Your task to perform on an android device: Open the Windy.app Weather app, Configure the current location in the app
Image 0: 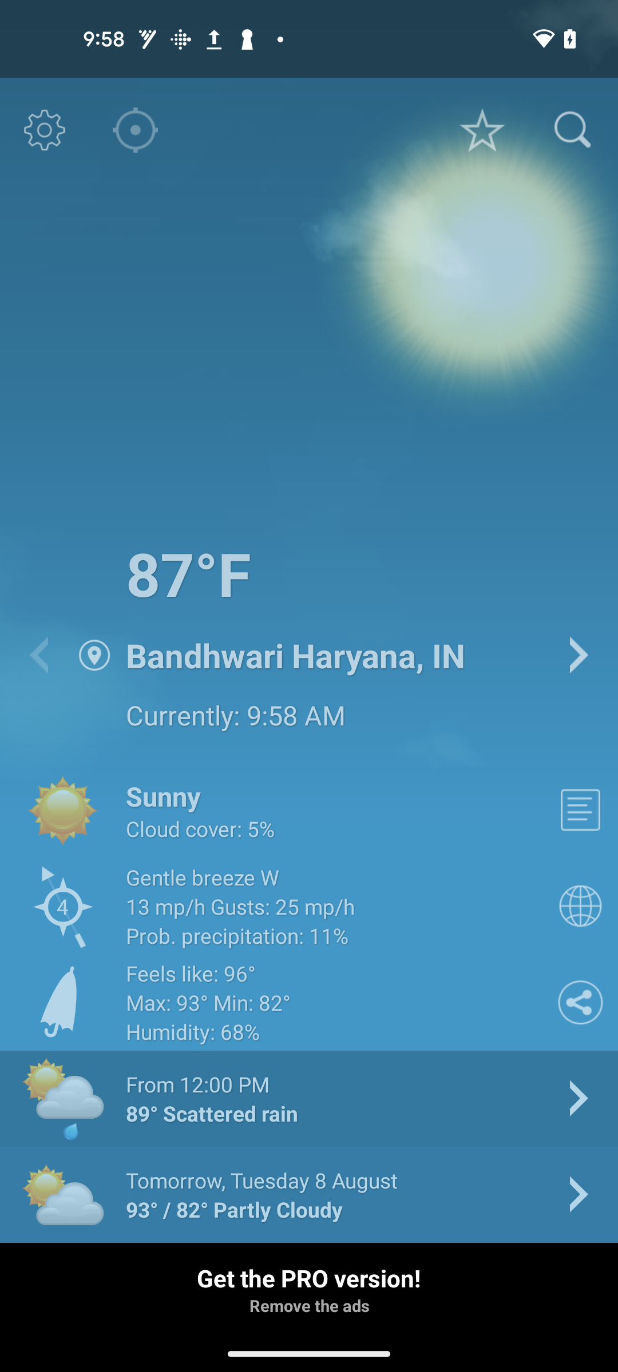
Open the Windy.app
Step 0: open app "Windy.app"
Image 1: 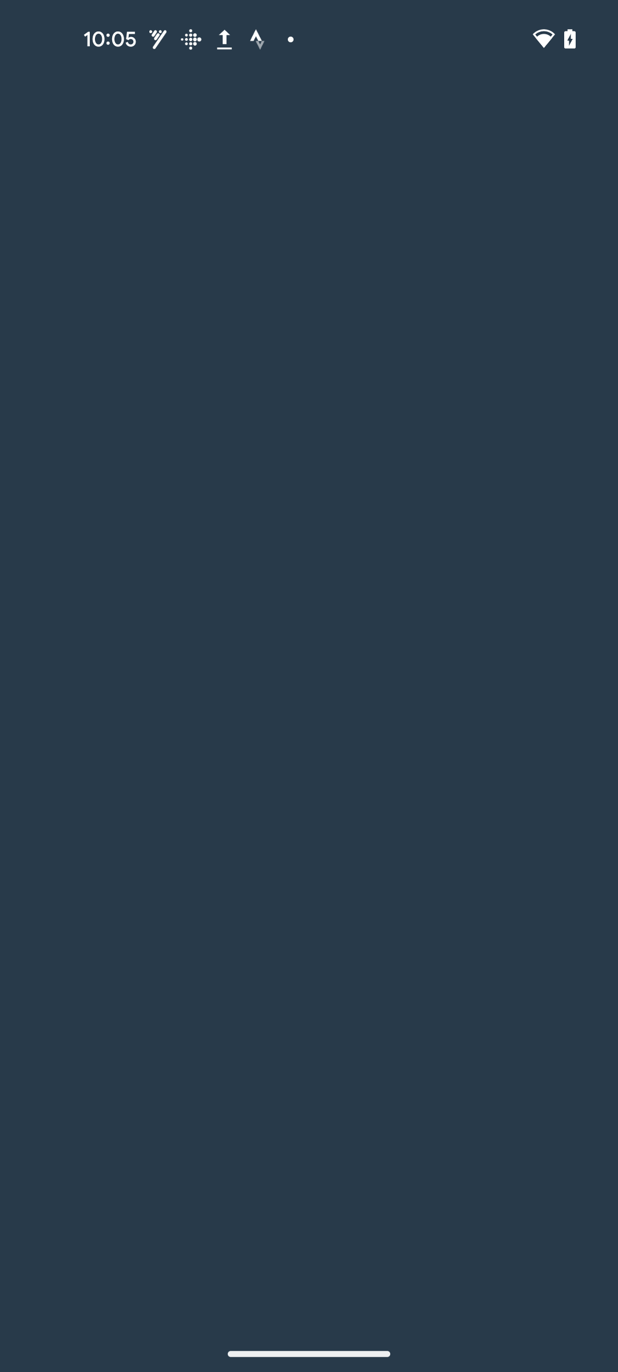
Open the Windy.app
Step 1: wait
Image 2: 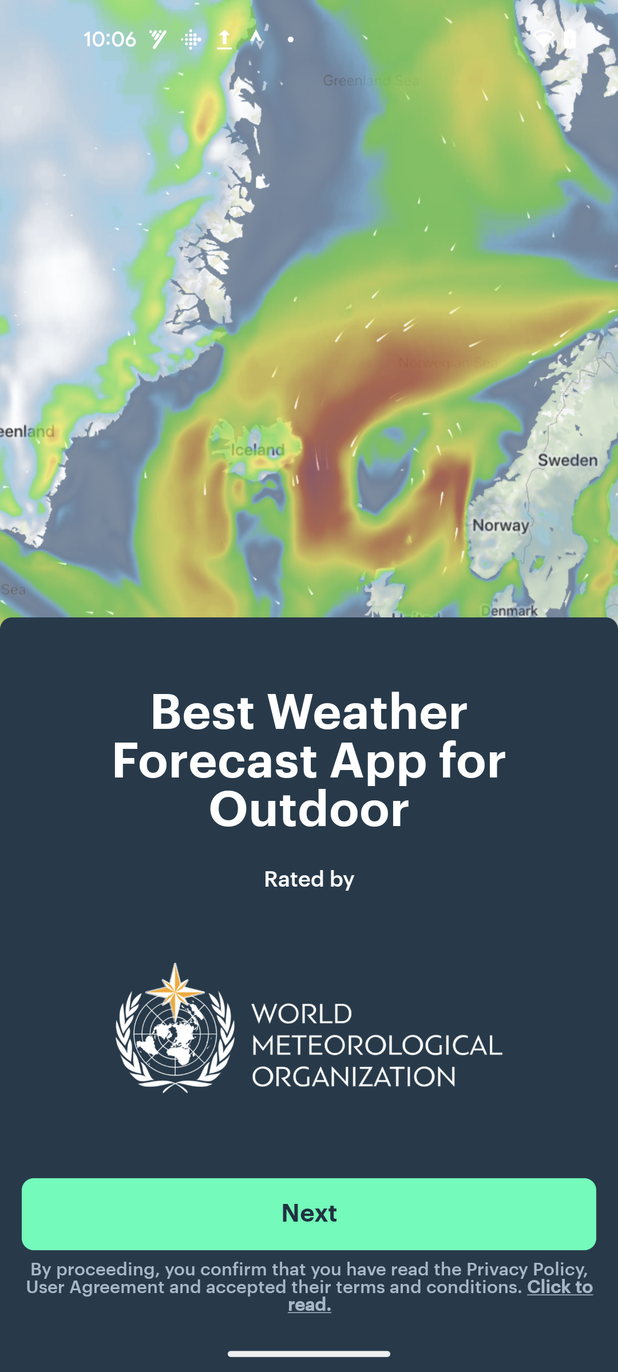
Click on the Next button at the bottom of the screen
Step 2: click (309, 1214)
Image 3: 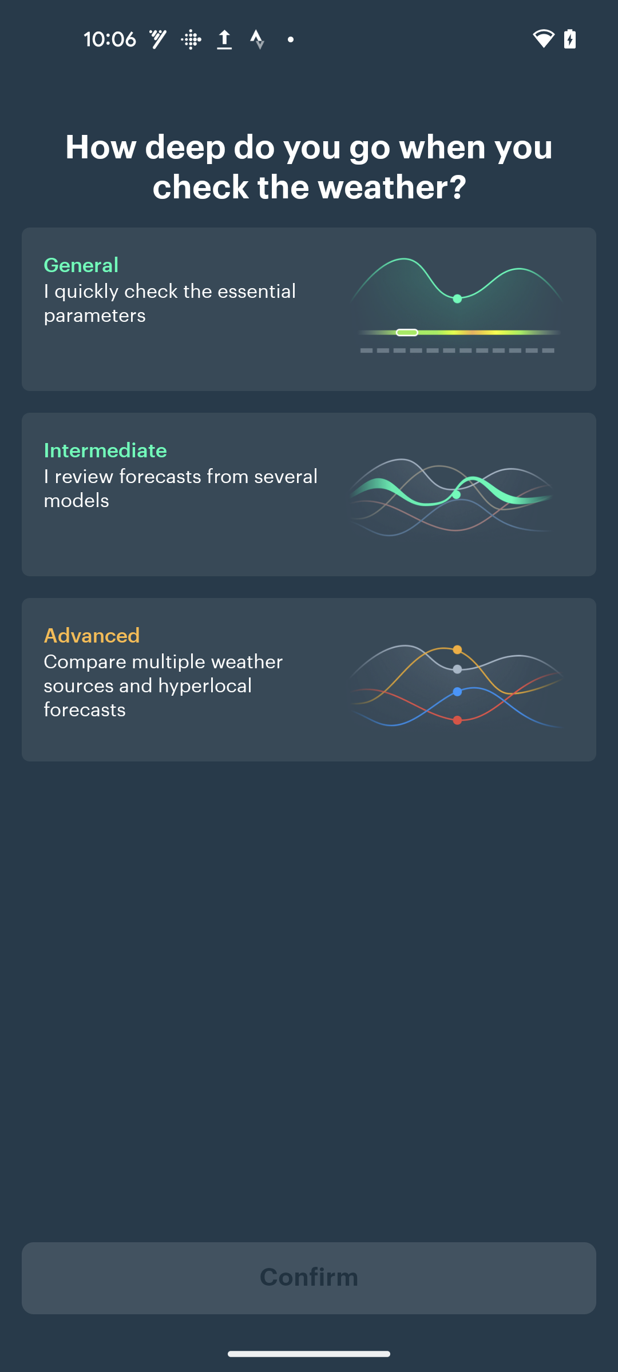
Click on the General 
Step 3: click (185, 263)
Image 4: 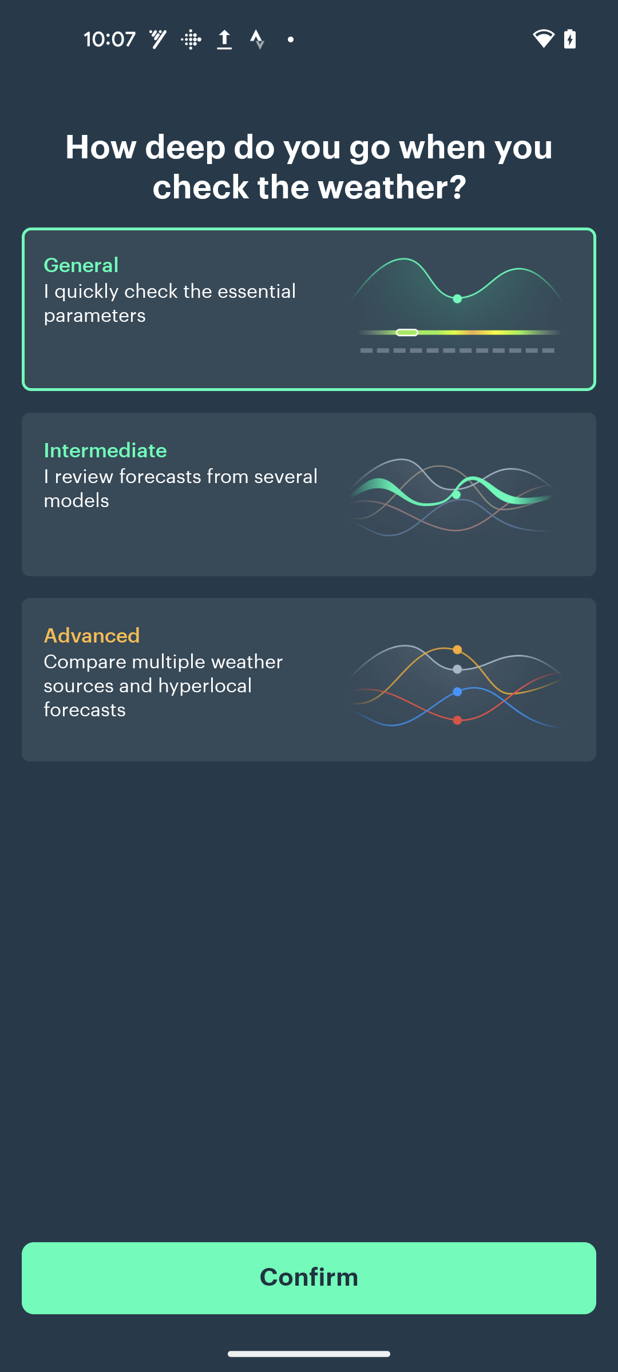
Click on the Confirm button at the bottom of the screen
Step 4: click (309, 1278)
Image 5: 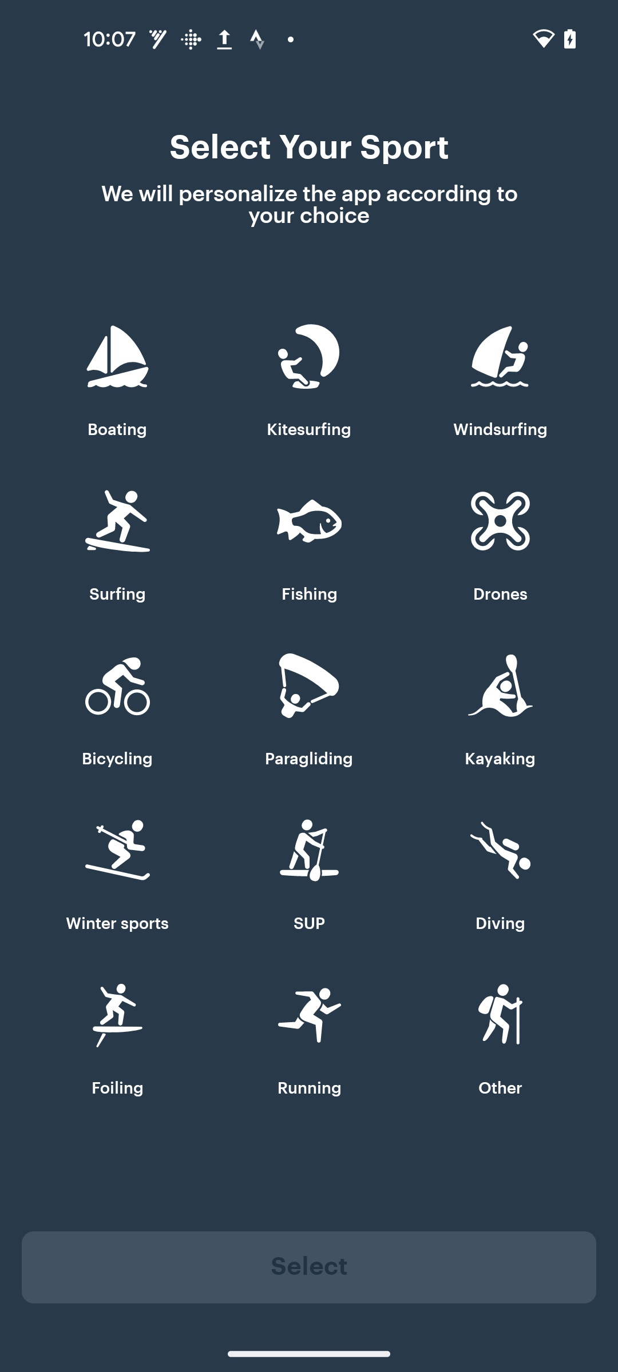
Click on the Others
Step 5: click (500, 1086)
Image 6: 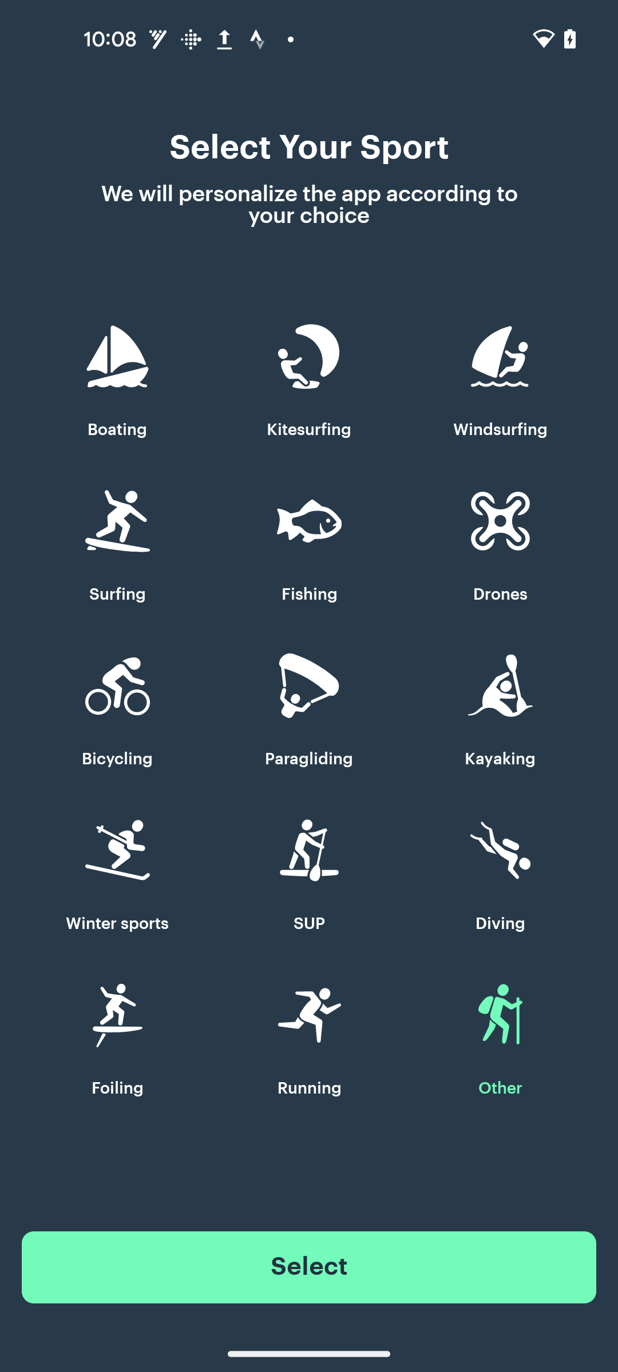
Click on the Select button at the bottom of the screen
Step 6: click (309, 1267)
Image 7: 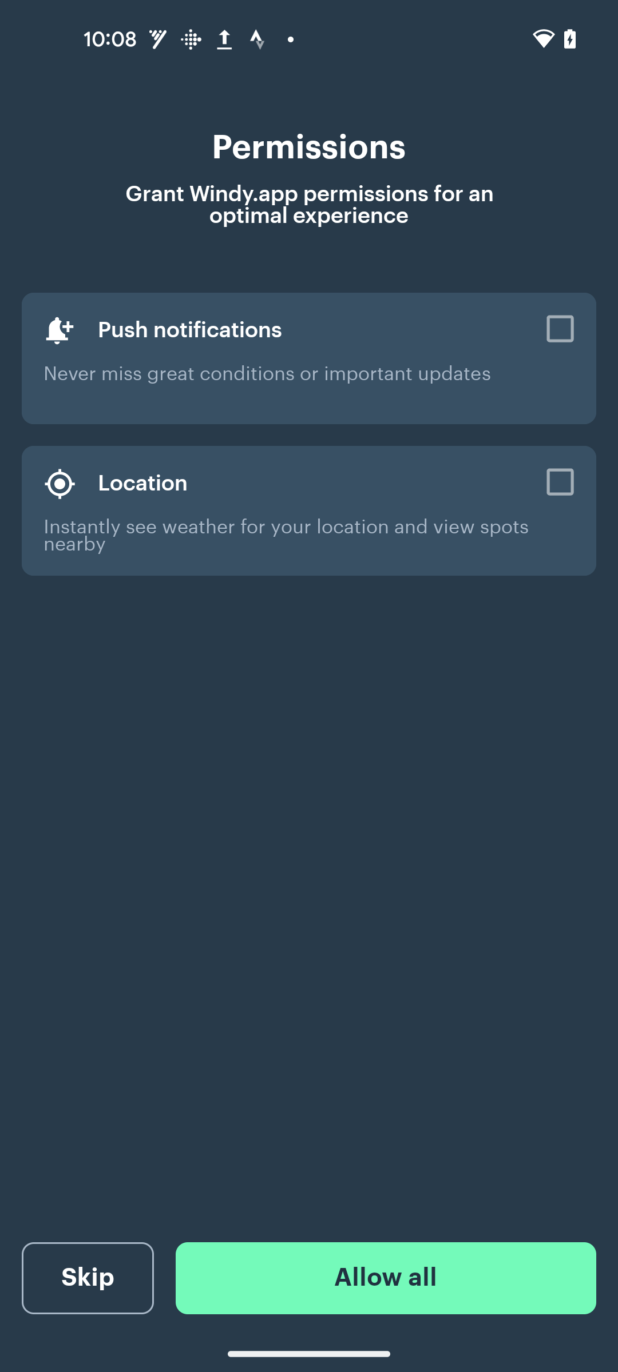
Click on the box in the front of Location 
Step 7: click (557, 479)
Image 8: 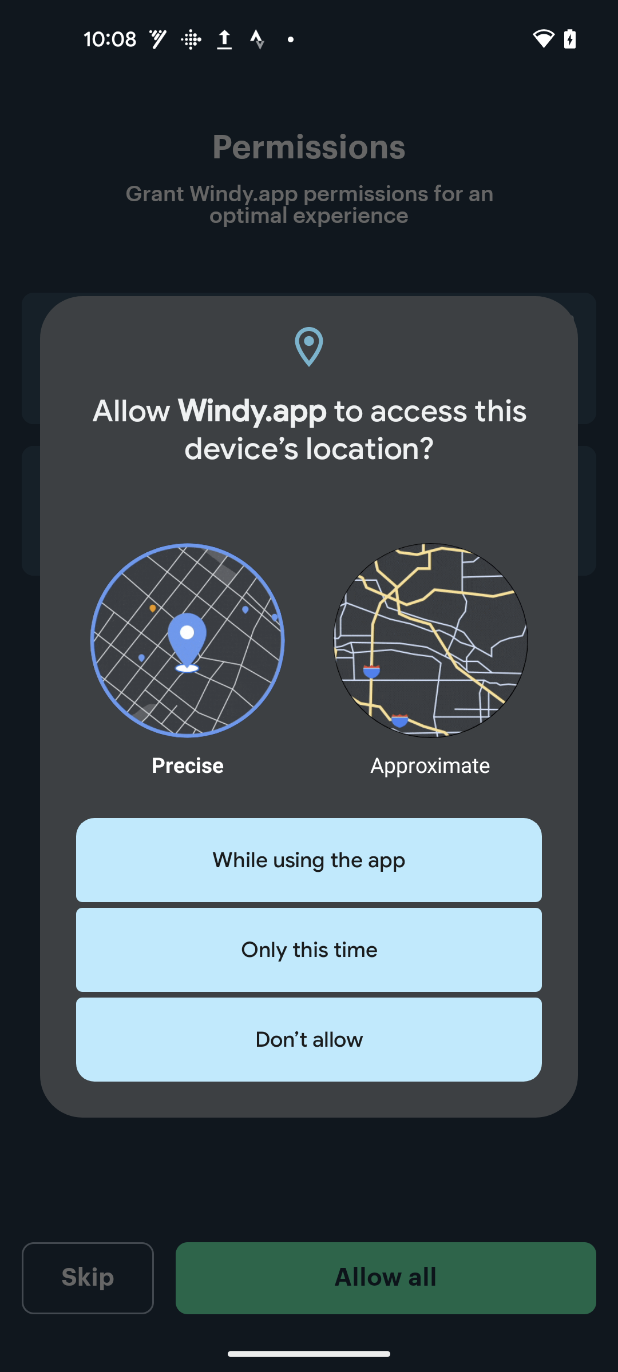
Click on the While using the app
Step 8: click (309, 860)
Image 9: 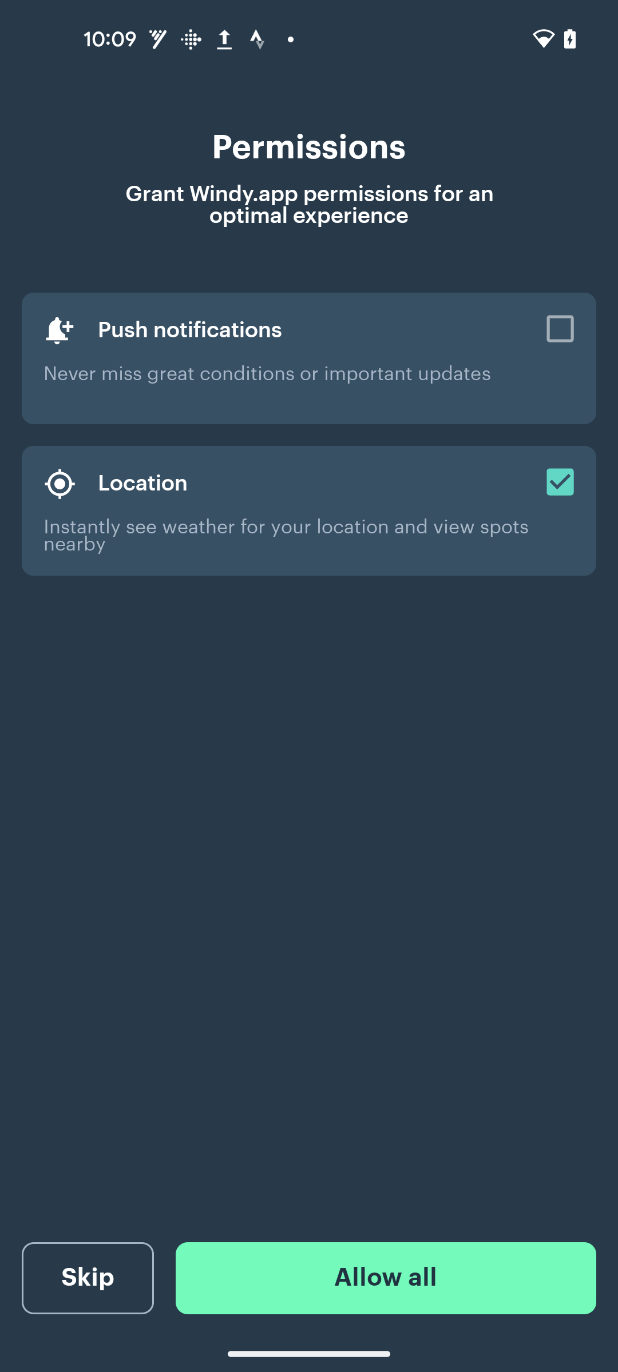
Click on the Skip button at the bottom left of the screen
Step 9: click (88, 1278)
Image 10: 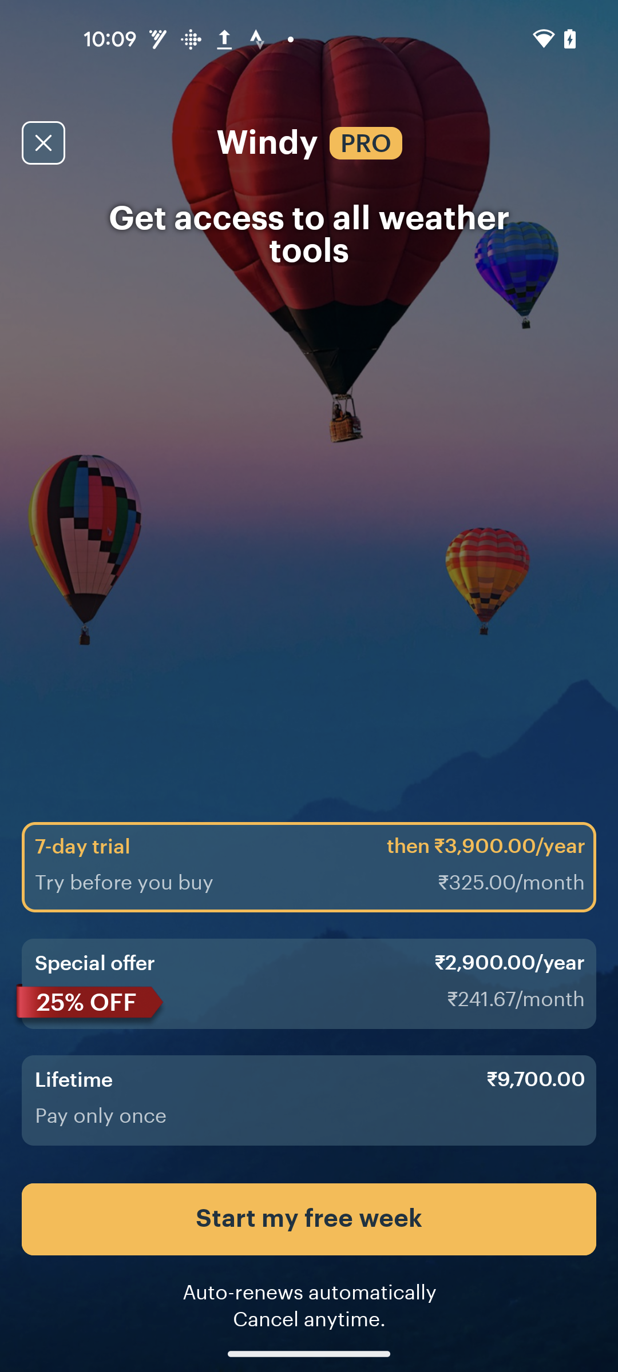
Click on the Close icon at the top left of corner of the screen
Step 10: click (43, 142)
Image 11: 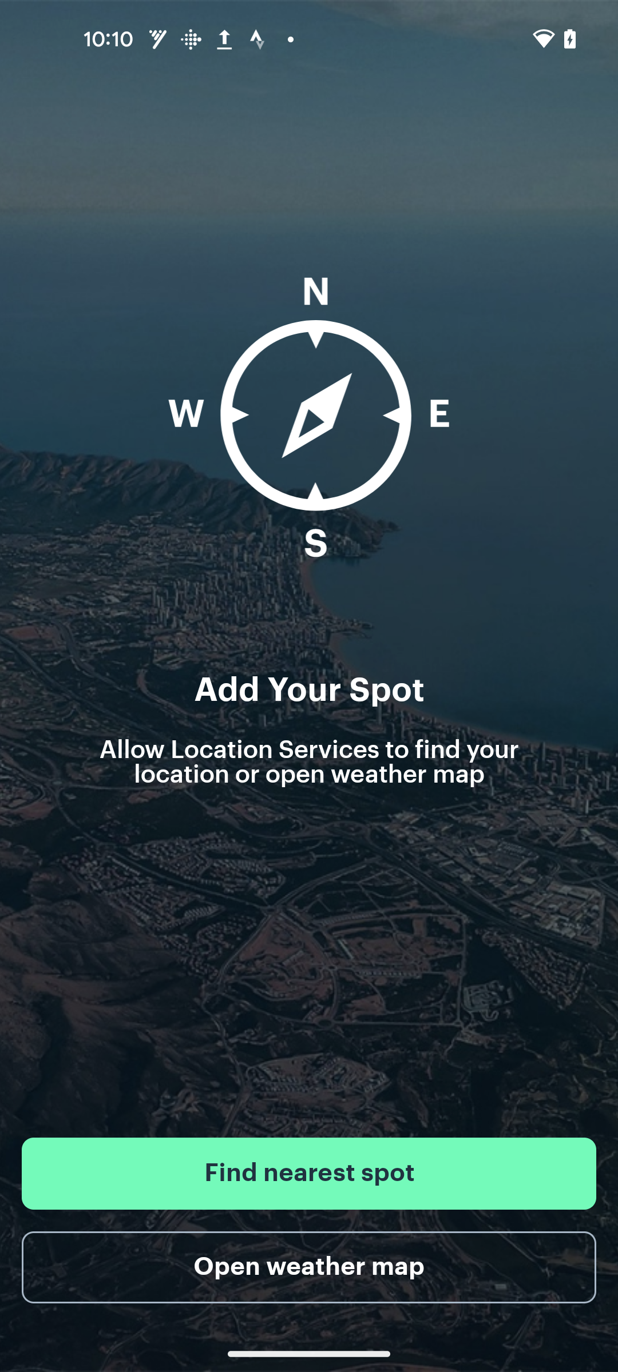
Click on the Open weather map button at the bottom of the screen
Step 11: click (309, 1267)
Image 12: 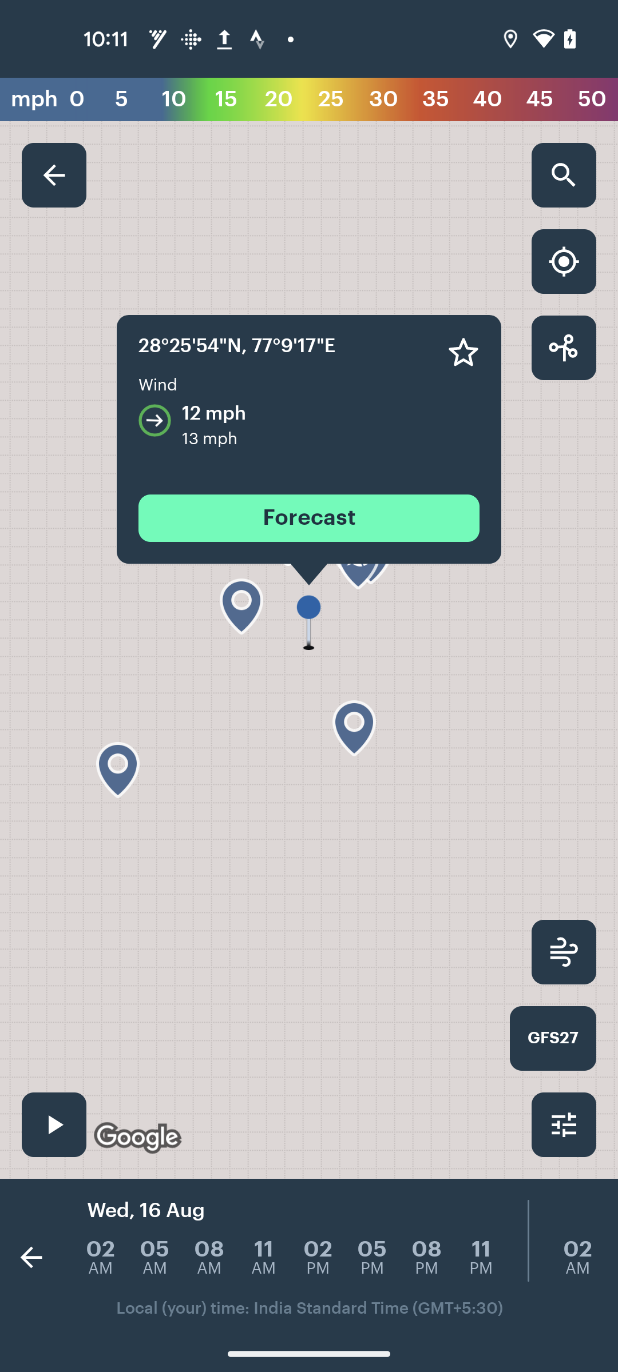
Click on the Open weather map button at the bottom of the screen
Step 12: wait